Your task to perform on an android device: In the Balance app, In order to improve my meditation, I would like to listen to the rain sounds of nature.
Image 0: 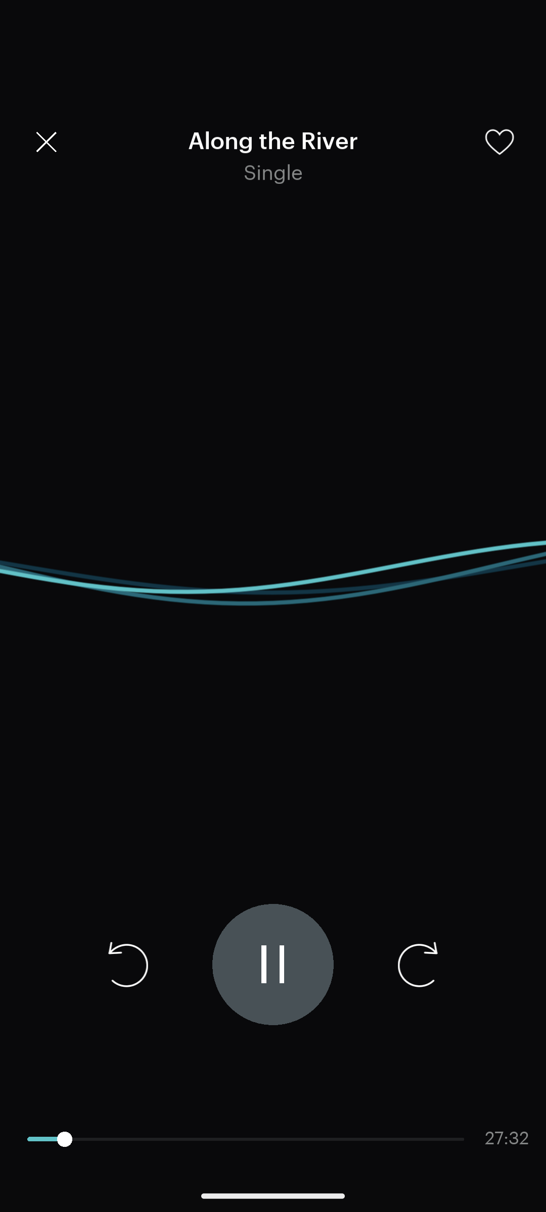
Click on the close button at the top left corner of the screen
Step 0: click (39, 143)
Image 1: 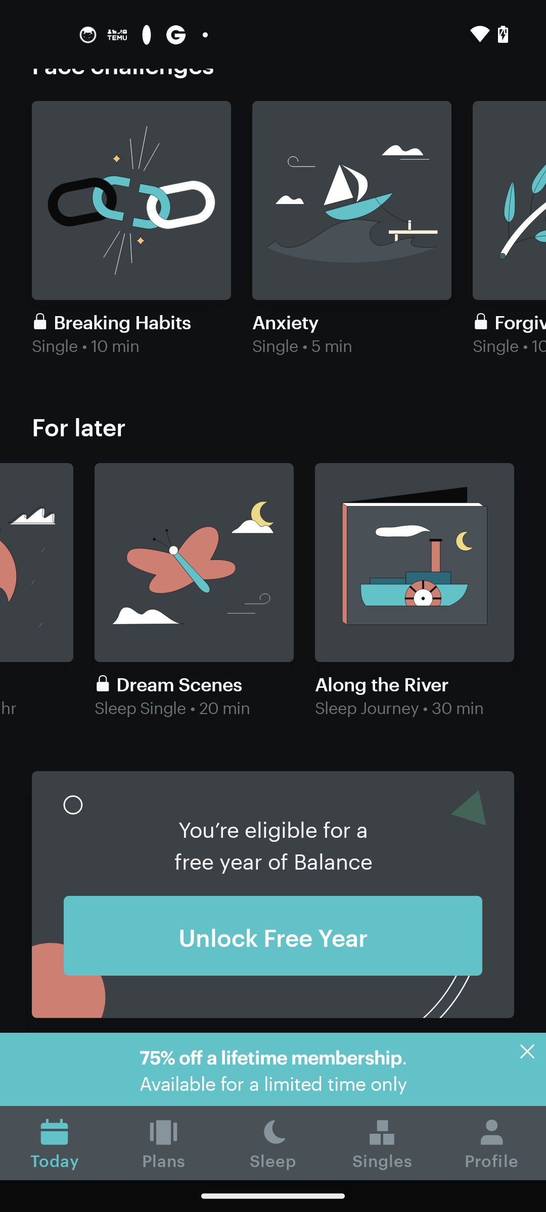
Swipe left the For later tab
Step 1: scroll left
Image 2: 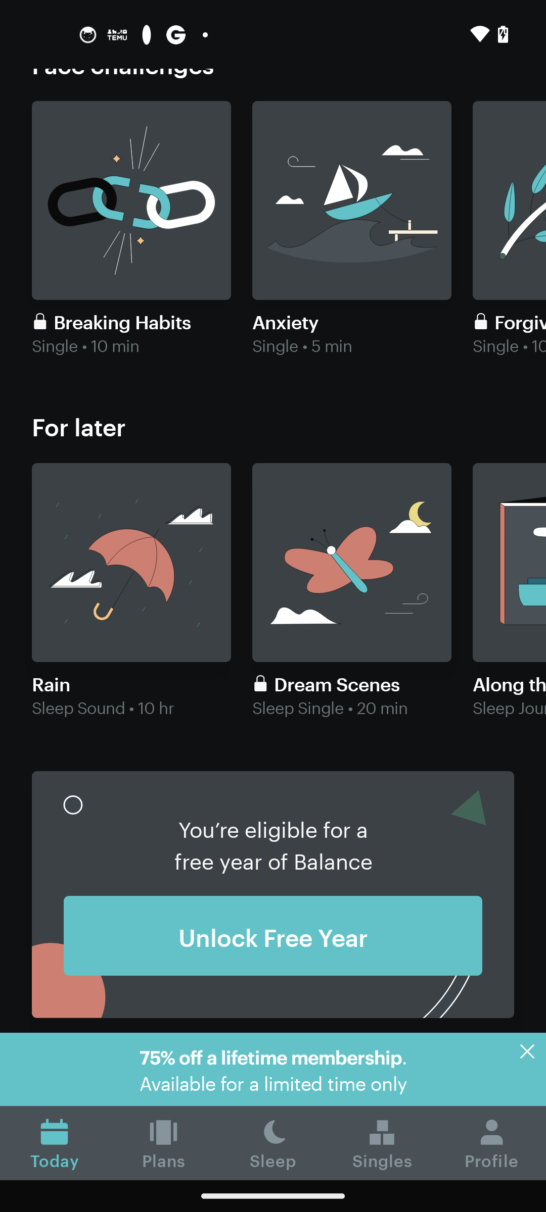
Click on the Rain sound
Step 2: click (119, 555)
Image 3: 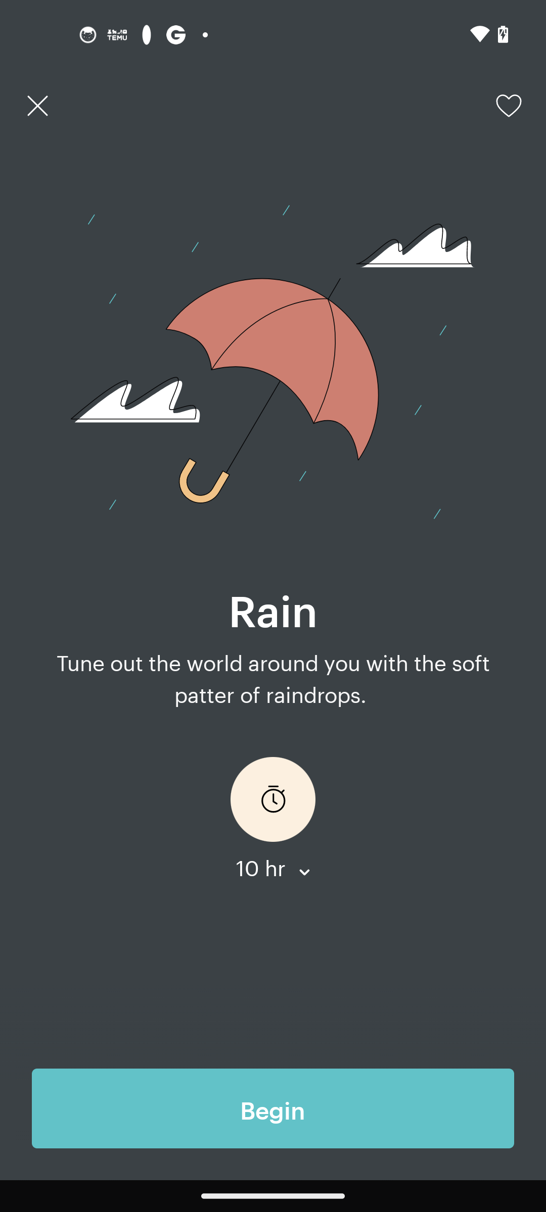
Click on the begin button
Step 3: click (273, 1108)
Image 4: 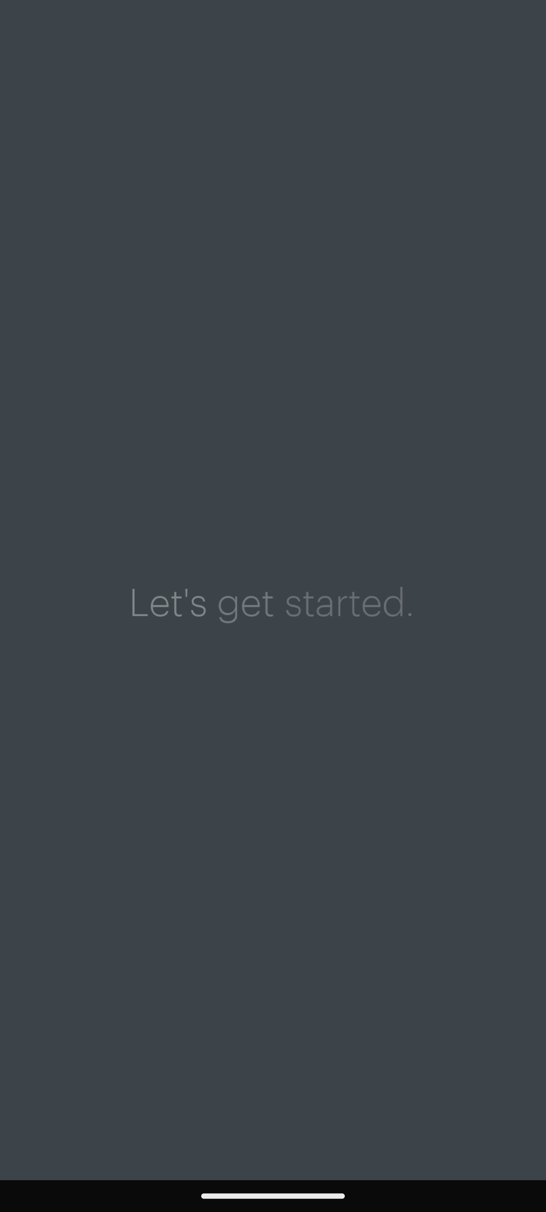
Click on the begin button
Step 4: wait